Your task to perform on an android device: I want to listen to my song recording before saving it. Play back my recording in the Voice Recorder-URecorder app.
Image 0: 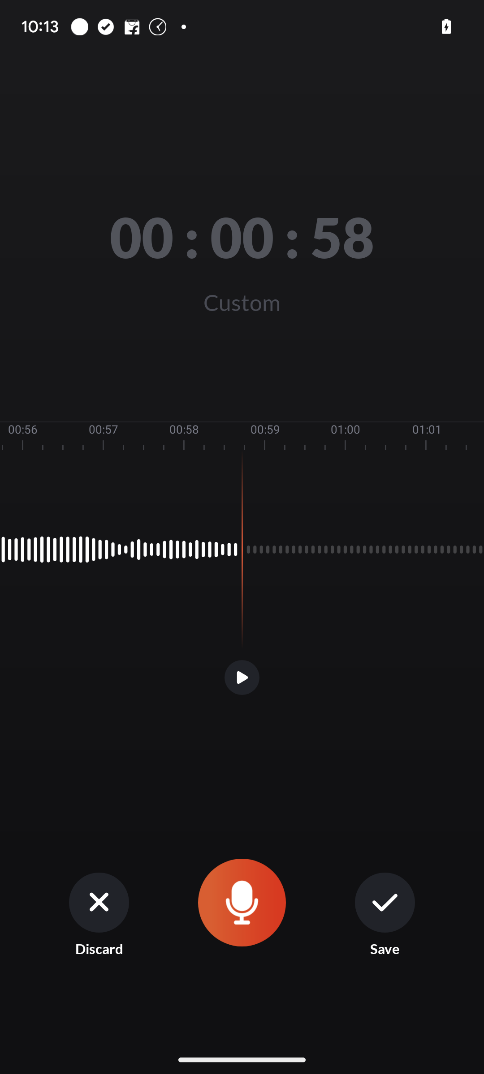
Click on the play button.
Step 0: click (242, 677)
Image 1: 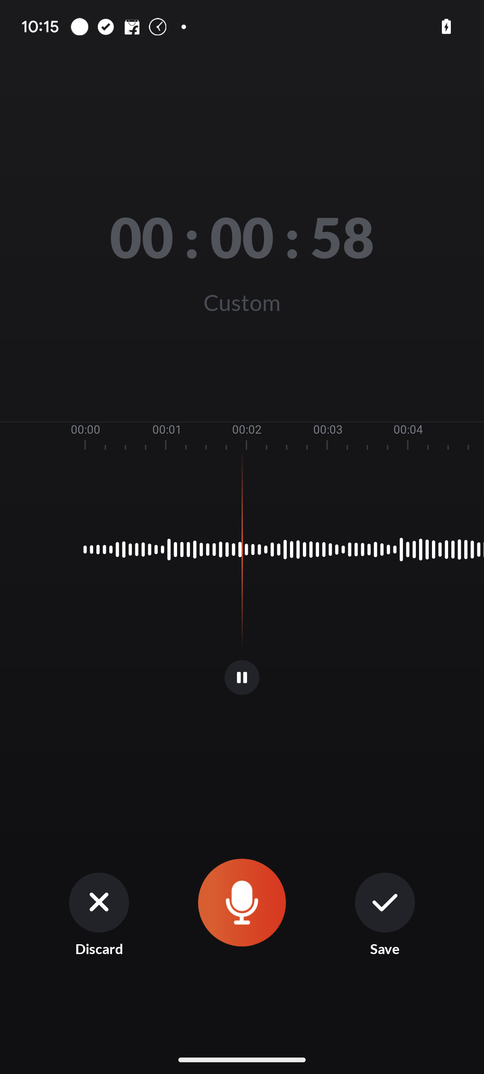
Now click on the pause button.
Step 1: click (242, 677)
Image 2: 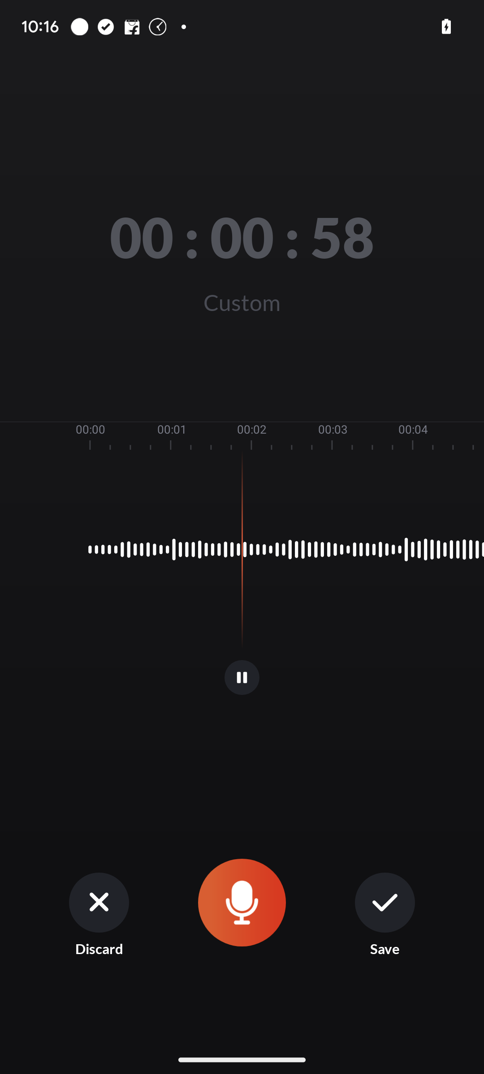
Now click on the pause button.
Step 2: wait